Your task to perform on an android device: I want to read reviews of the PRECISION SCREWDRIVER SET using the Esty app.
Image 0: 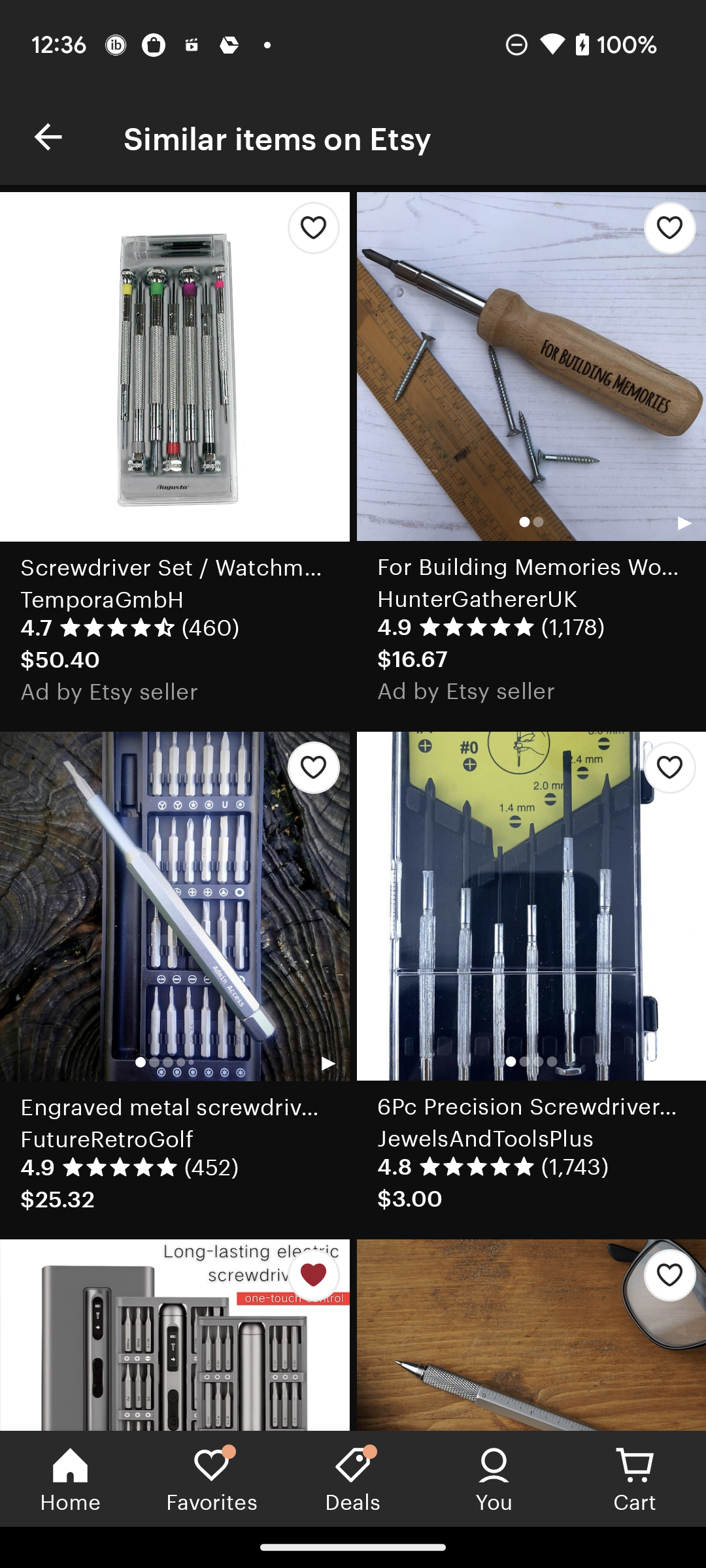
go back to the previous page
Step 0: press back button
Image 1: 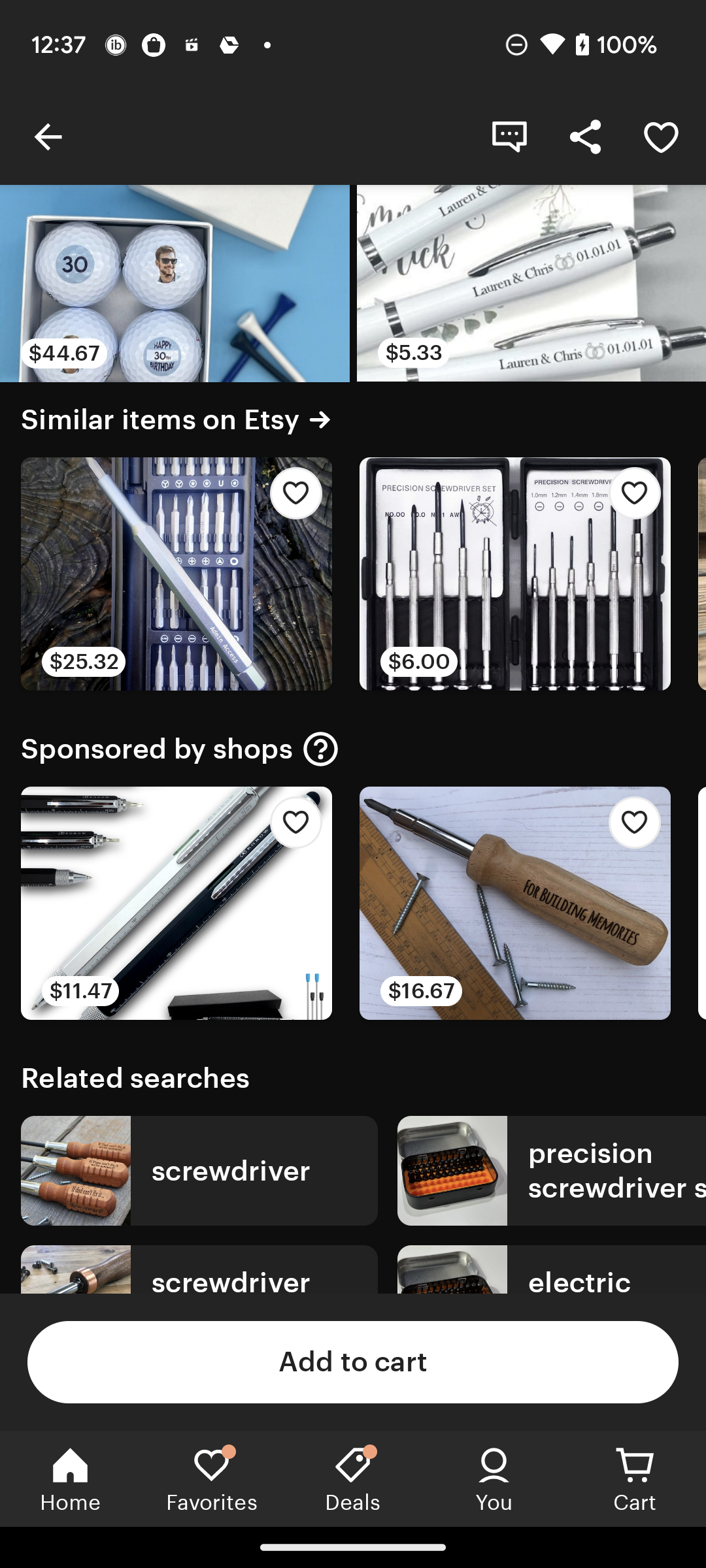
Swipe down for reviews
Step 1: scroll up
Image 2: 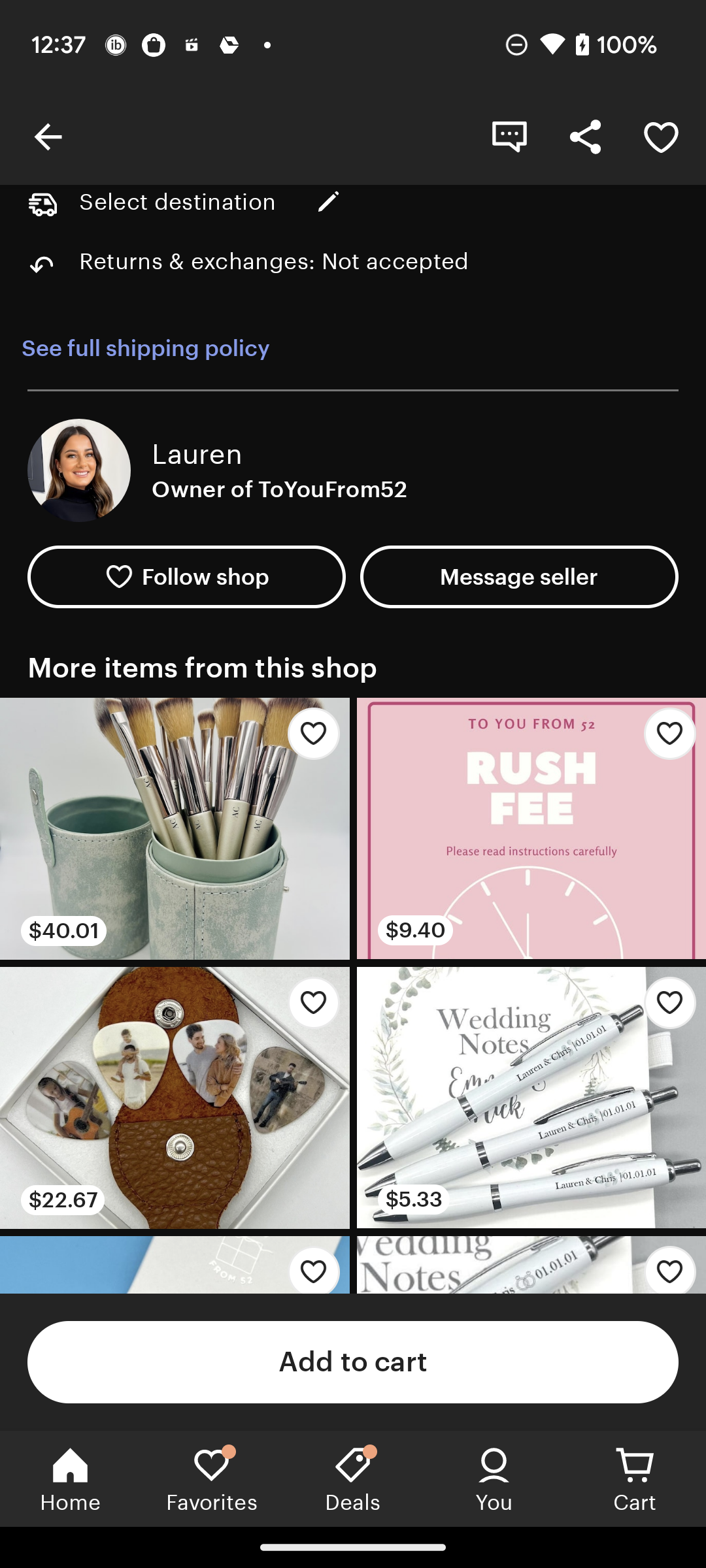
Swipe down for reviews
Step 2: scroll up
Image 3: 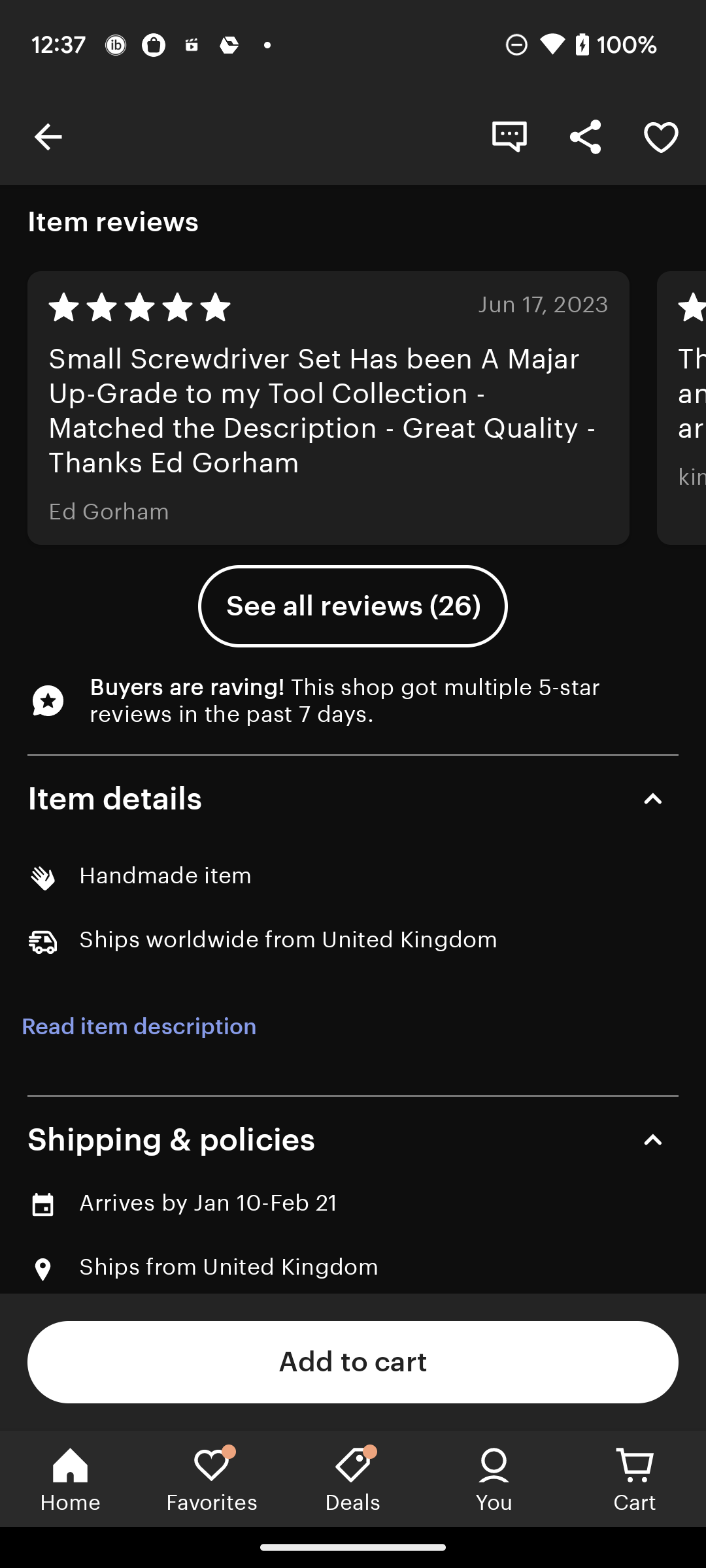
Click on the See all reviews
Step 3: click (353, 606)